Your task to perform on an android device: I am planning a trip from France to Berlin from September 28 to September 30 with my family. My son, Olivier Dupont, wants to know the weather in Berlin and nearby places on the weather channel app.
Image 0: 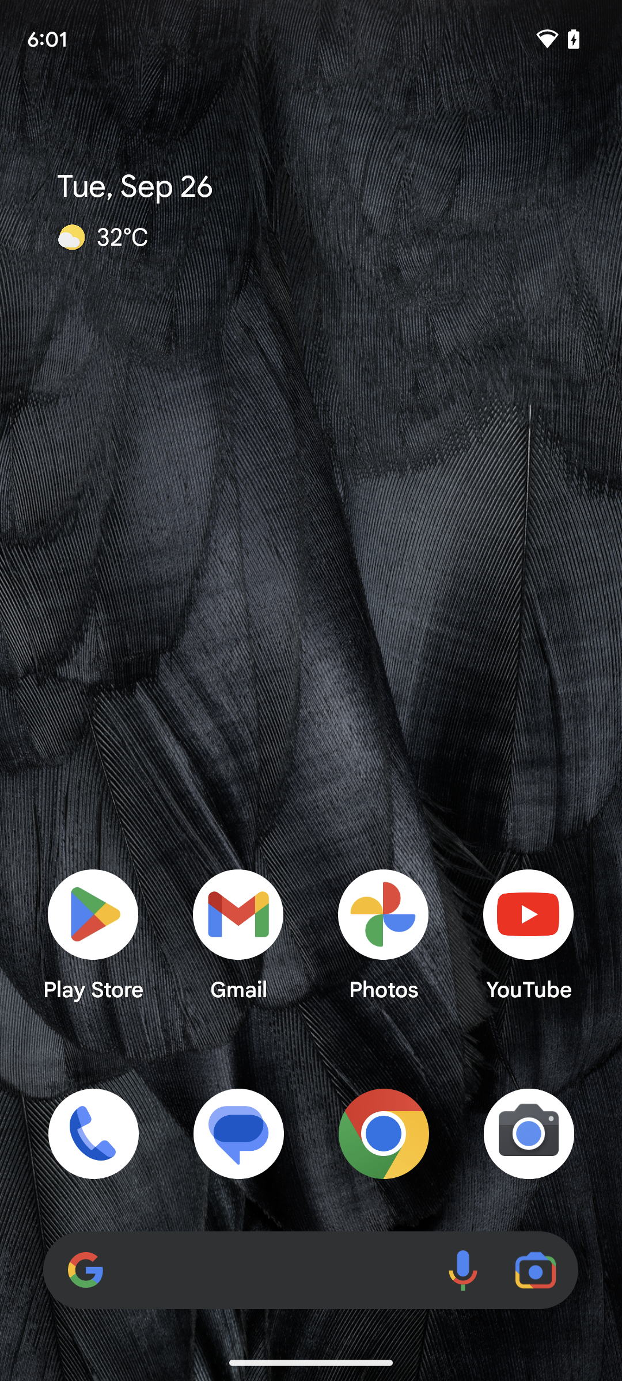
Open the Weather Channel app.
Step 0: open app "The Weather Channel"
Image 1: 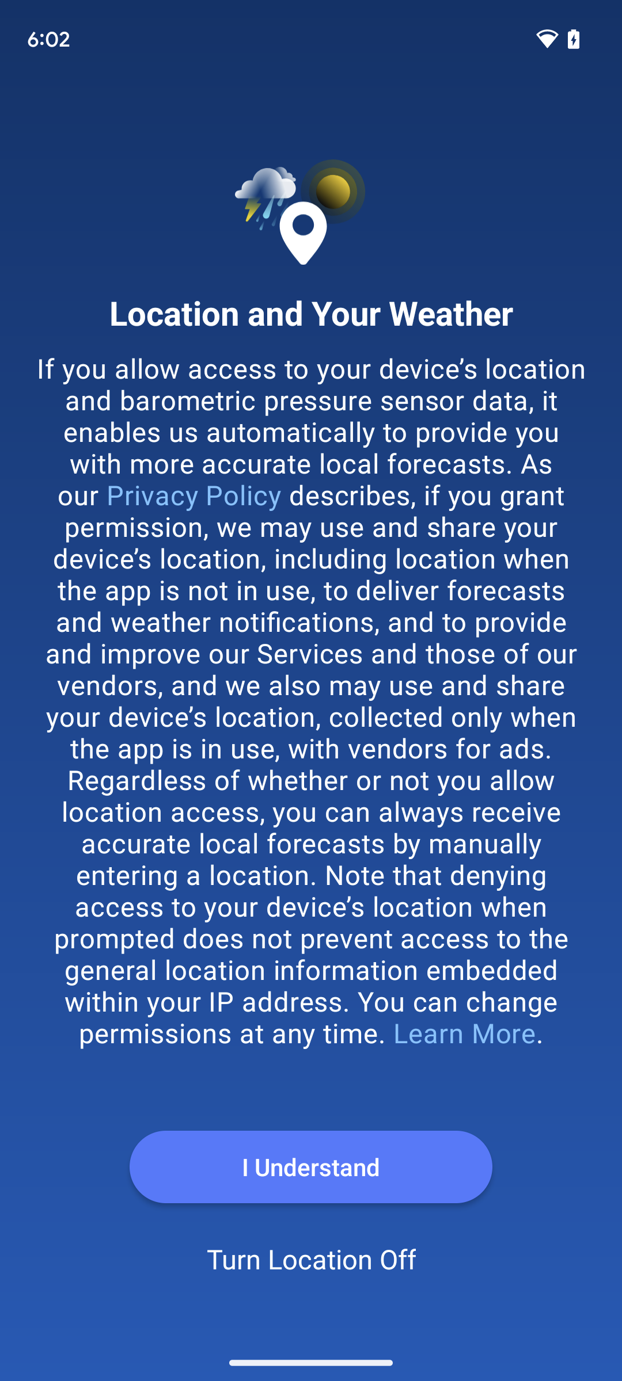
Open the Weather Channel app.
Step 1: wait
Image 2: 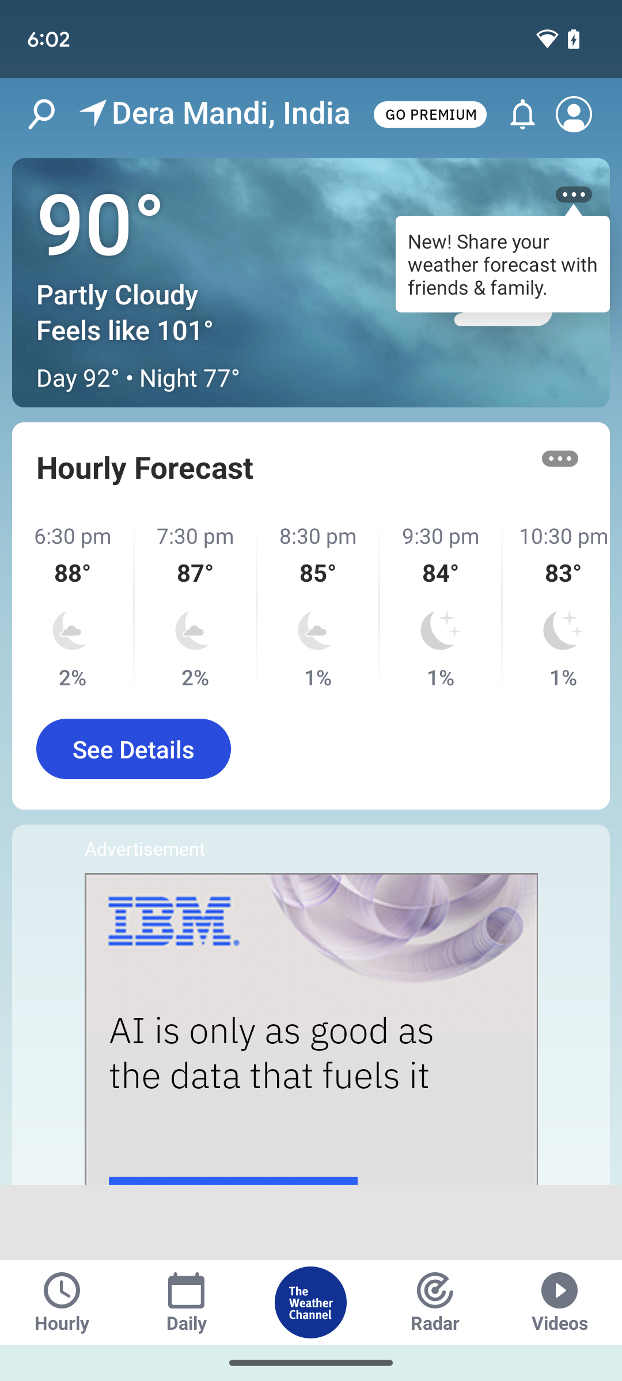
Tap on the search icon present in the upper left corner of the screen.
Step 2: click (42, 114)
Image 3: 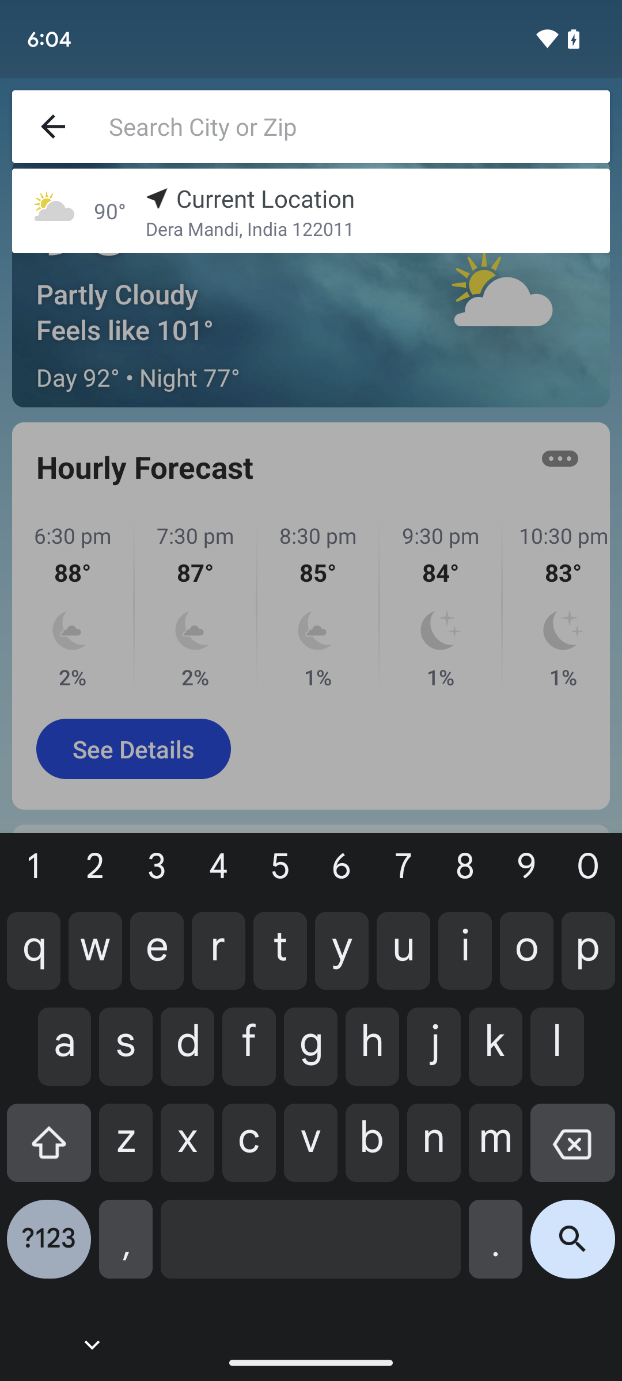
Search for the weather in Berlin.
Step 3: type "Berlin"
Image 4: 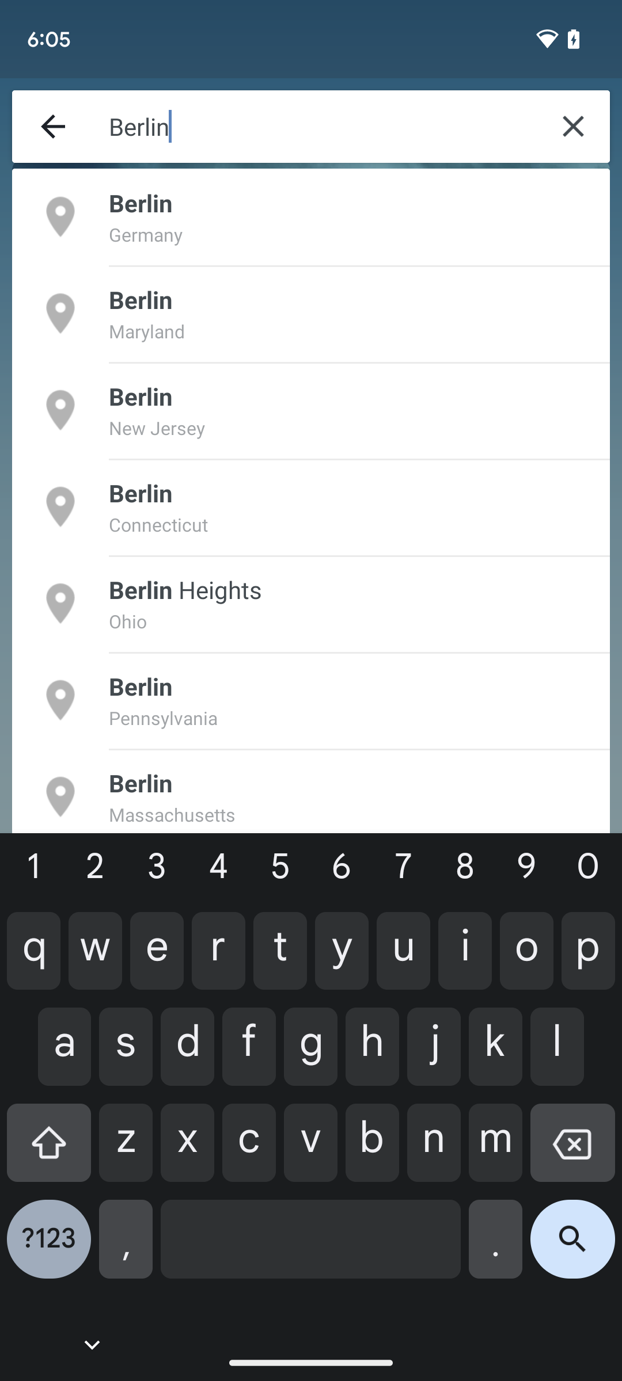
Tap on the search icon present at the bottom right corner of the screen.
Step 4: click (572, 1248)
Image 5: 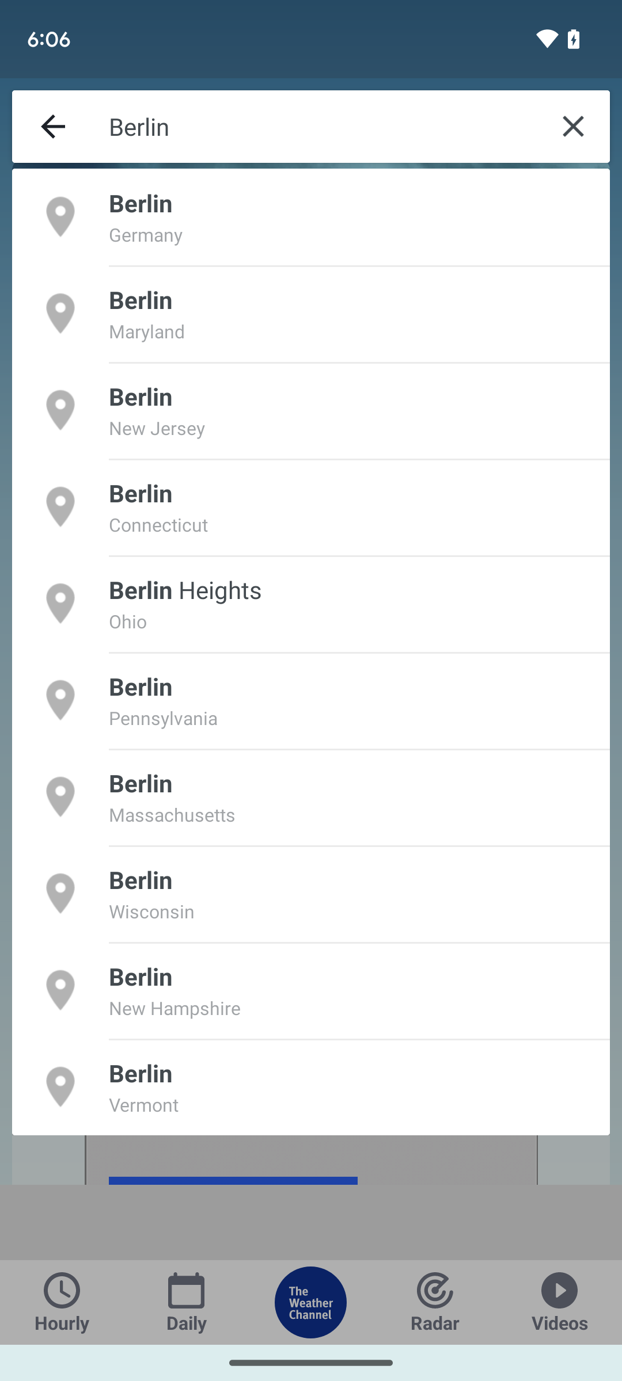
Tap on Berlin, Germany.
Step 5: click (353, 203)
Image 6: 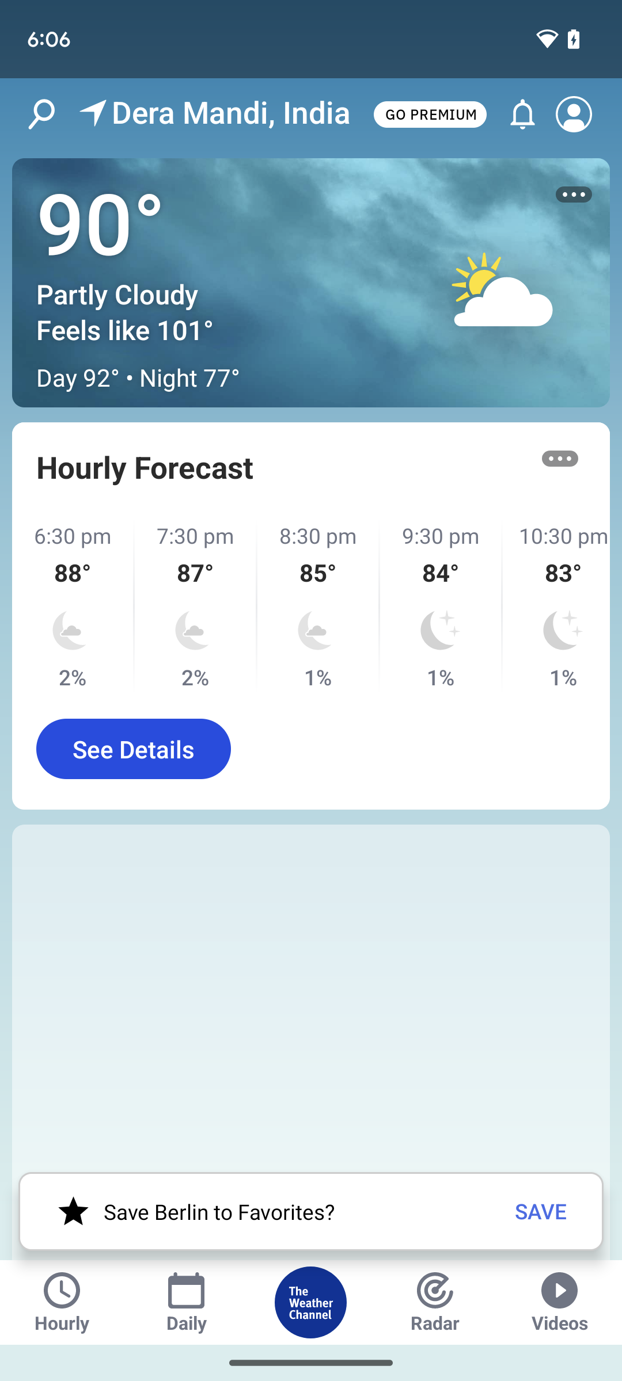
Tap on Berlin, Germany.
Step 6: wait